Your task to perform on an android device: I am going to change my phone but before that I wanted to remove all my Gmail data from my phone , Sign out of the Gmail app 
Image 0: 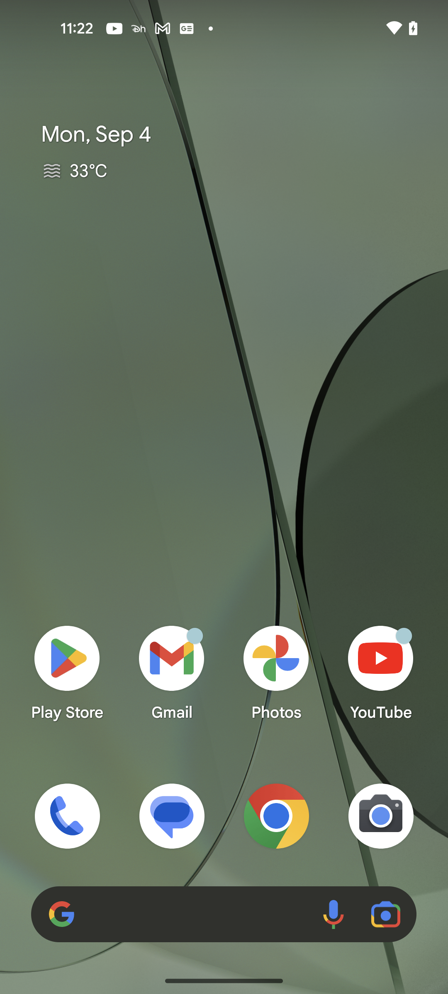
Open the Gmail app
Step 0: open app "Gmail"
Image 2: 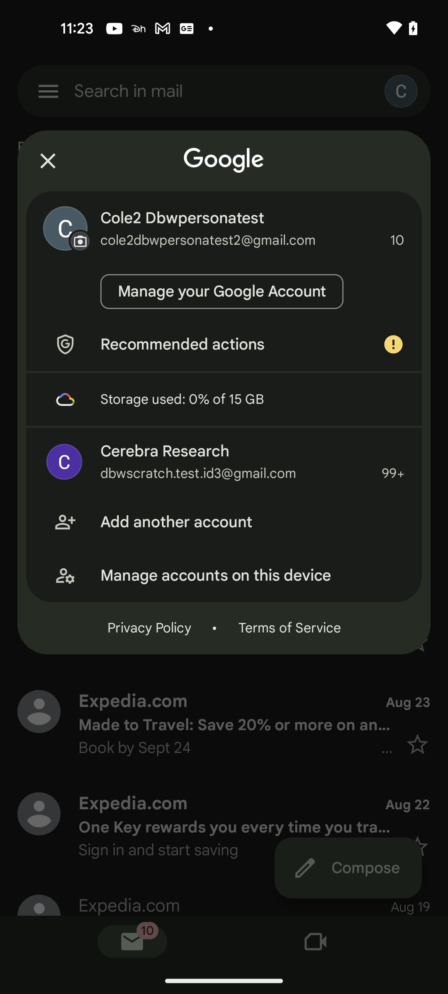
Click on the Manage accounts on this device option
Step 2: click (252, 575)
Image 3: 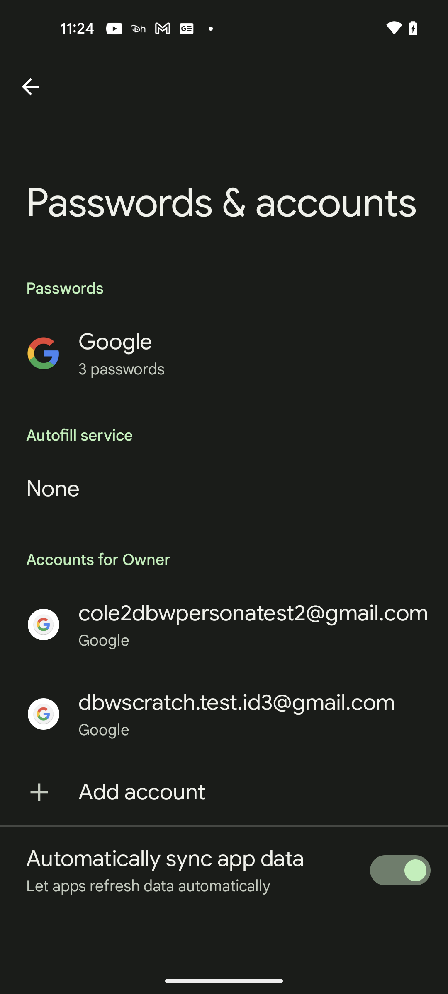
Select the Cole2dbwpersonatest2@gmail.com account
Step 3: click (253, 613)
Image 4: 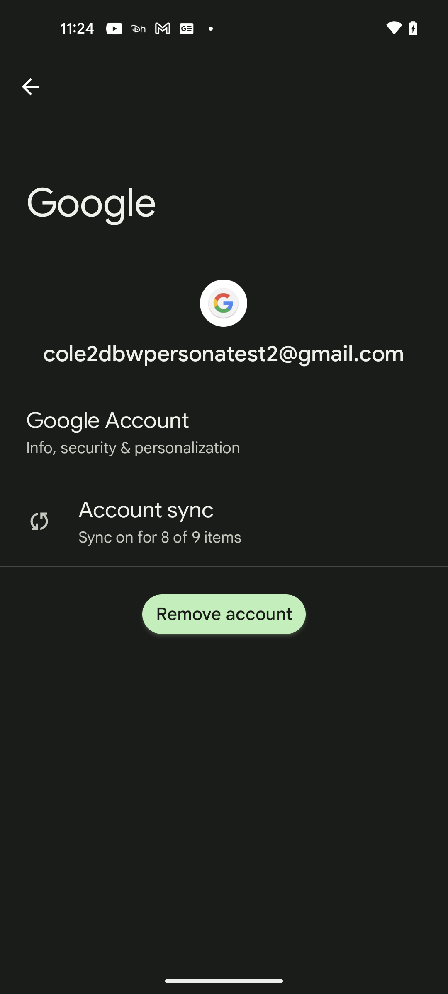
Click on the Remove account button
Step 4: click (224, 614)
Image 5: 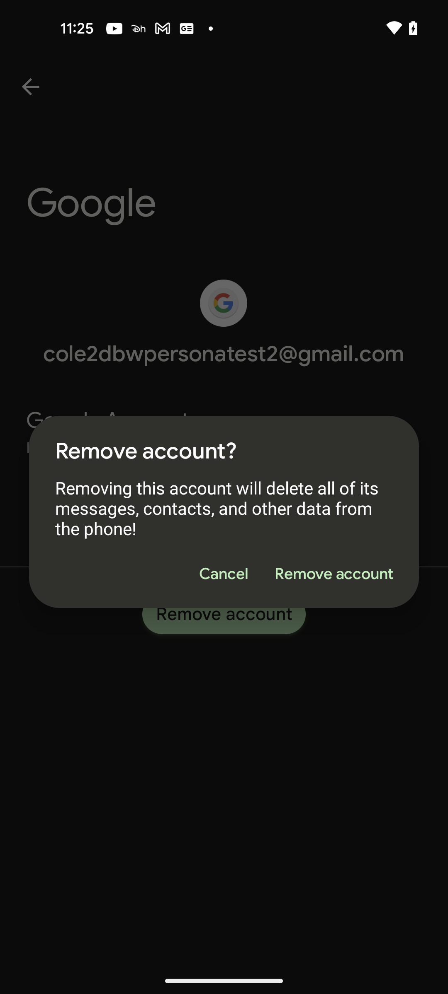
Click on the Remove account button in the pop up
Step 5: click (333, 574)